Your task to perform on an android device: Tomorrow is my weekend off, so I don't have to go to work, so change the alarm from 7:00 a.m. to 8:00 a.m.
Image 1: 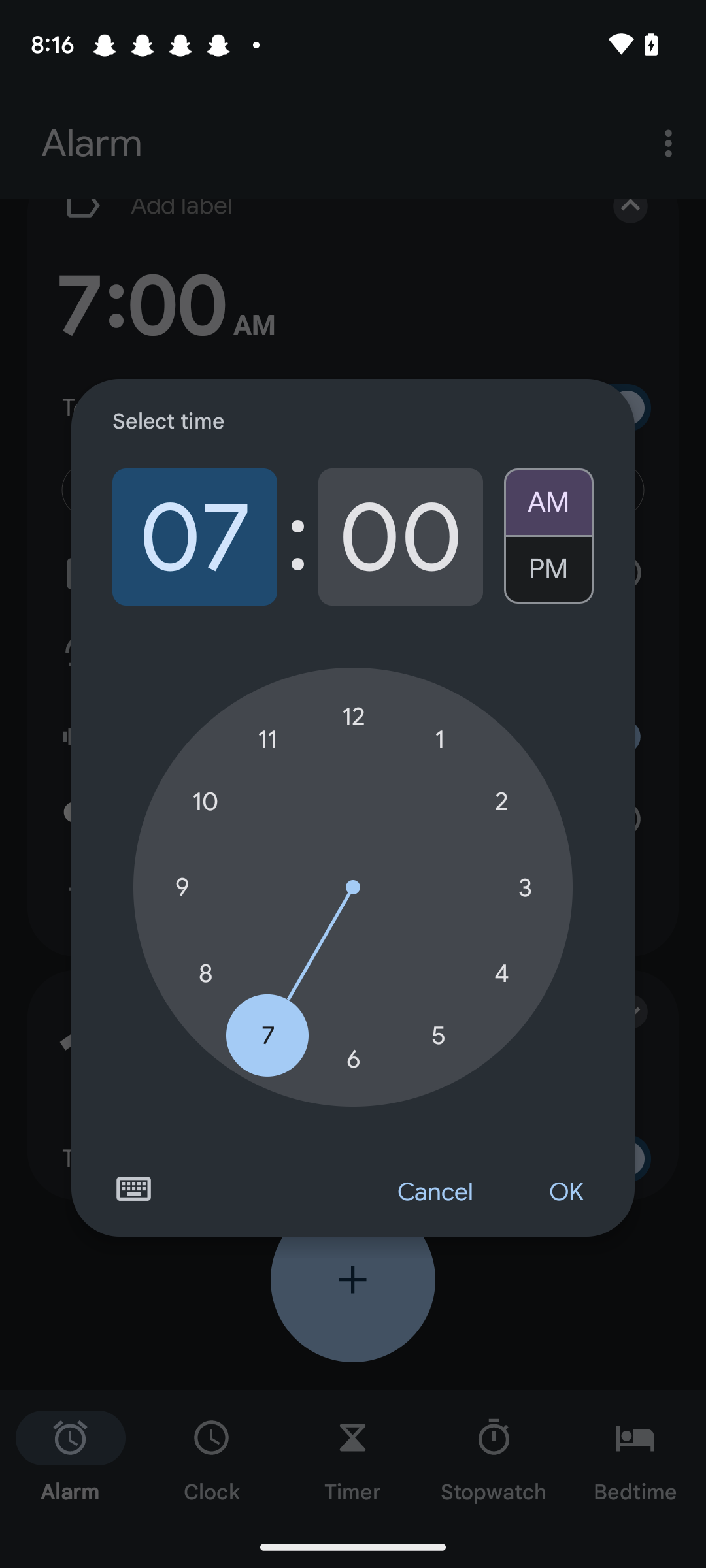
Set the time to 8:00 AM
Step 1: click (205, 973)
Image 2: 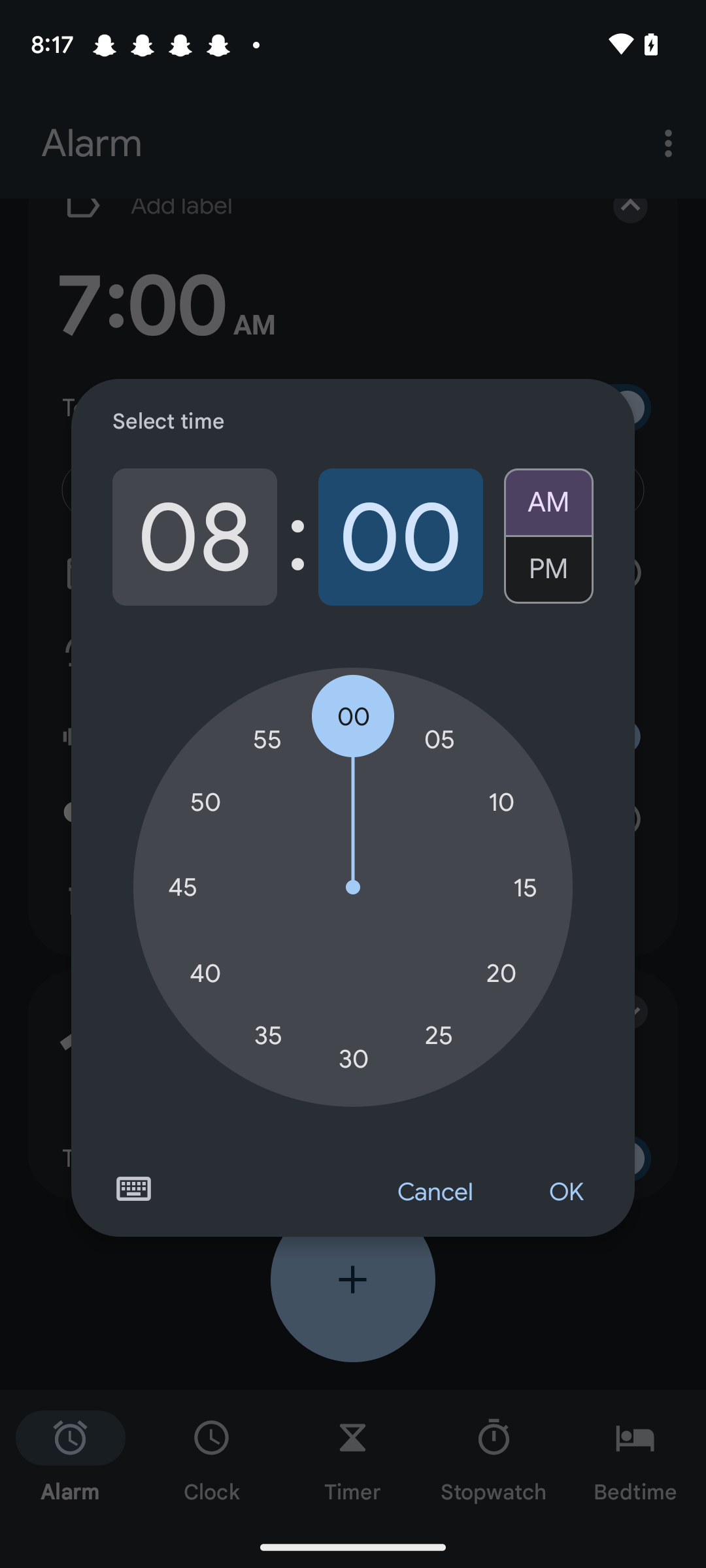
click on the OK at the bottom right corner of the Clock.
Step 2: click (565, 1192)